Your task to perform on an android device: I want to view all contacts saved in my contact list, so view all saved contacts in my contact list in the Phonebook app.
Image 0: 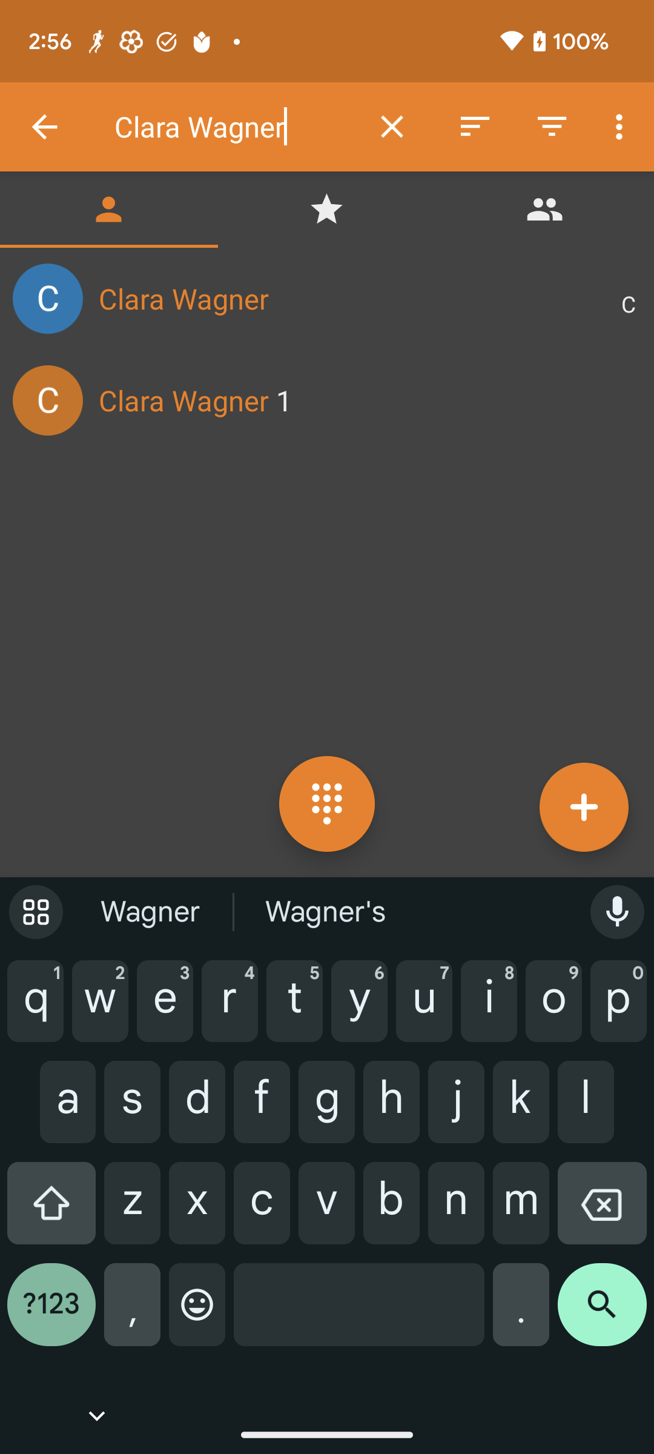
Click on the left arrow icon at the top left corner of the screen to view all contacts.
Step 0: click (44, 127)